Your task to perform on an android device: My son Evan likes Molten Chocolate Cake, so I have to save its recipe.
Image 0: 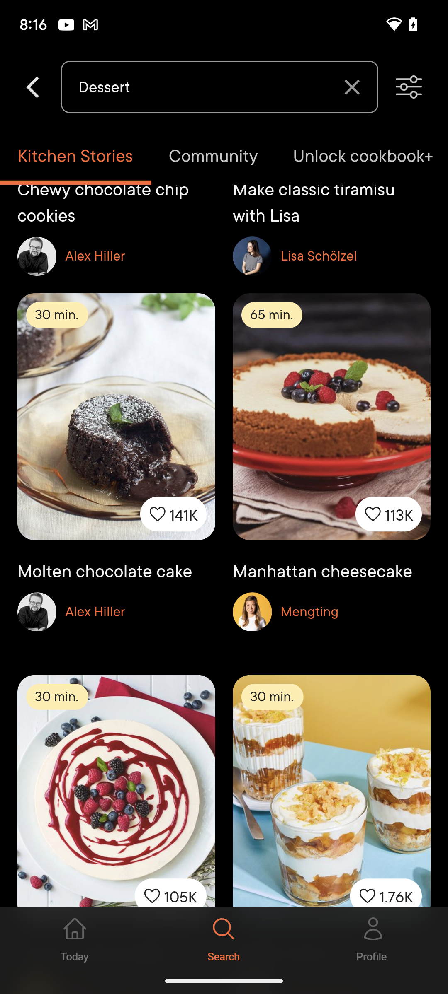
Click on the Molten chocolate cake recipe on the screen.
Step 0: click (116, 475)
Image 1: 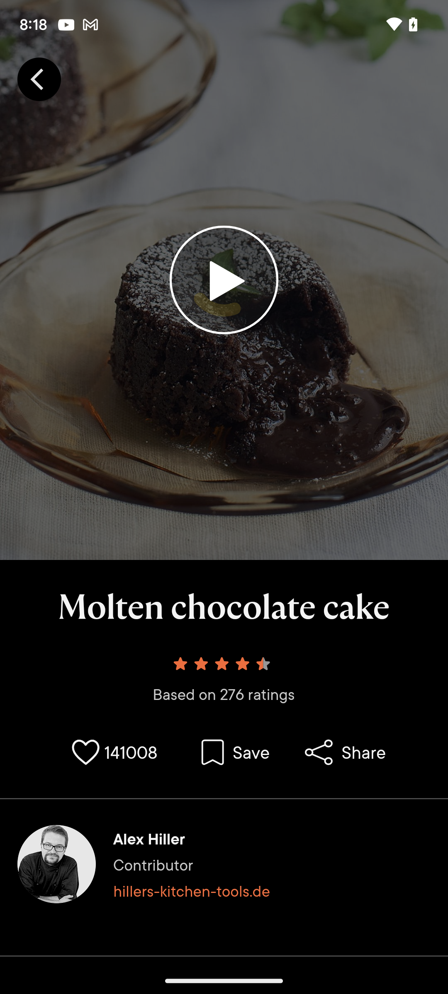
Click on the Save icon on the screen.
Step 1: click (235, 752)
Image 2: 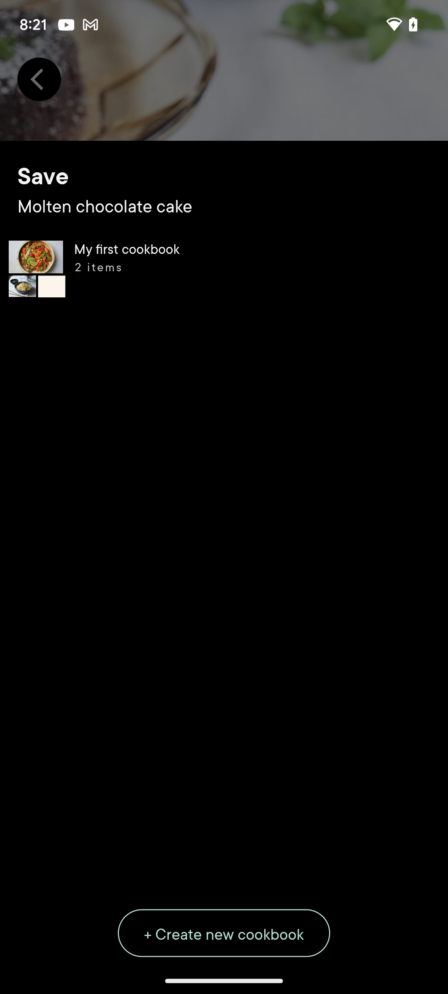
Click on the My first cookbook on the screen.
Step 2: click (224, 269)
Image 3: 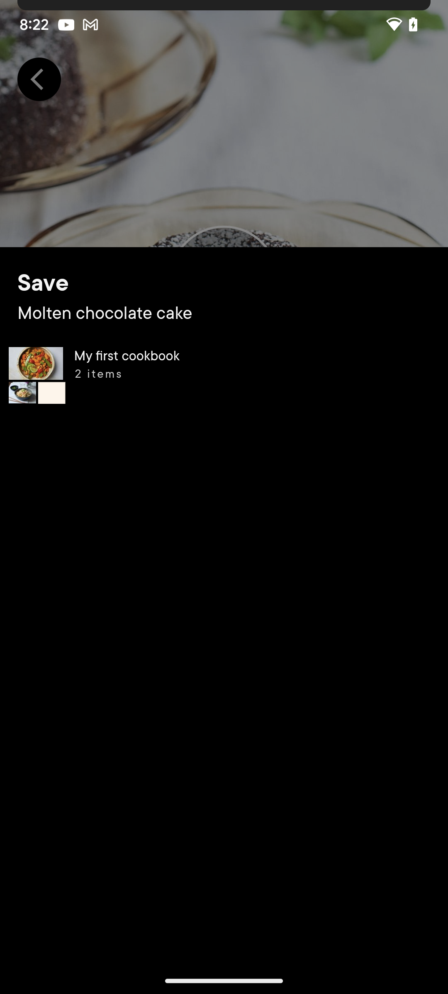
Click on the My first cookbook on the screen.
Step 3: wait